Your task to perform on an android device: I wish to make changes to a list of items needed for a swimming competition in swimming competition note
Image 0: 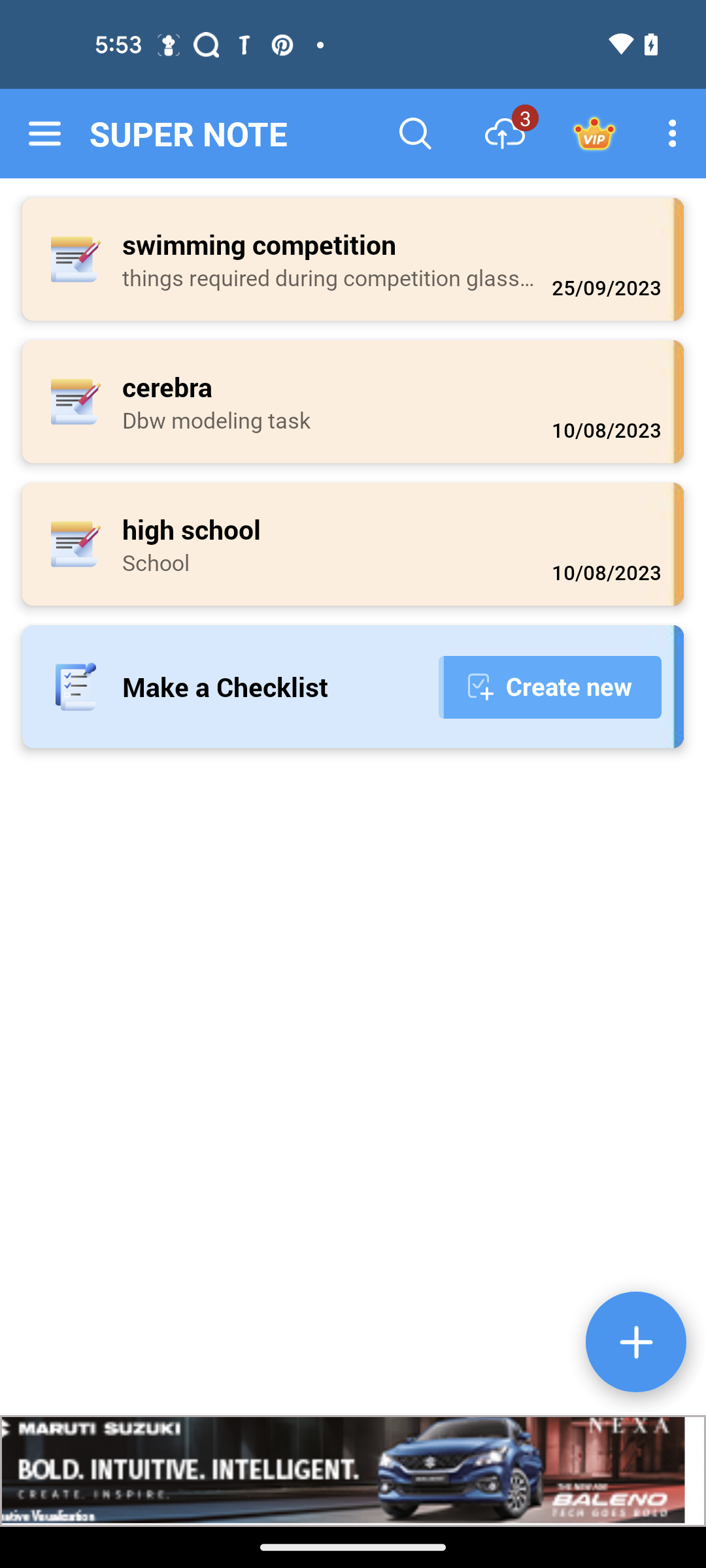
click on the swimming competition note
Step 0: click (337, 244)
Image 1: 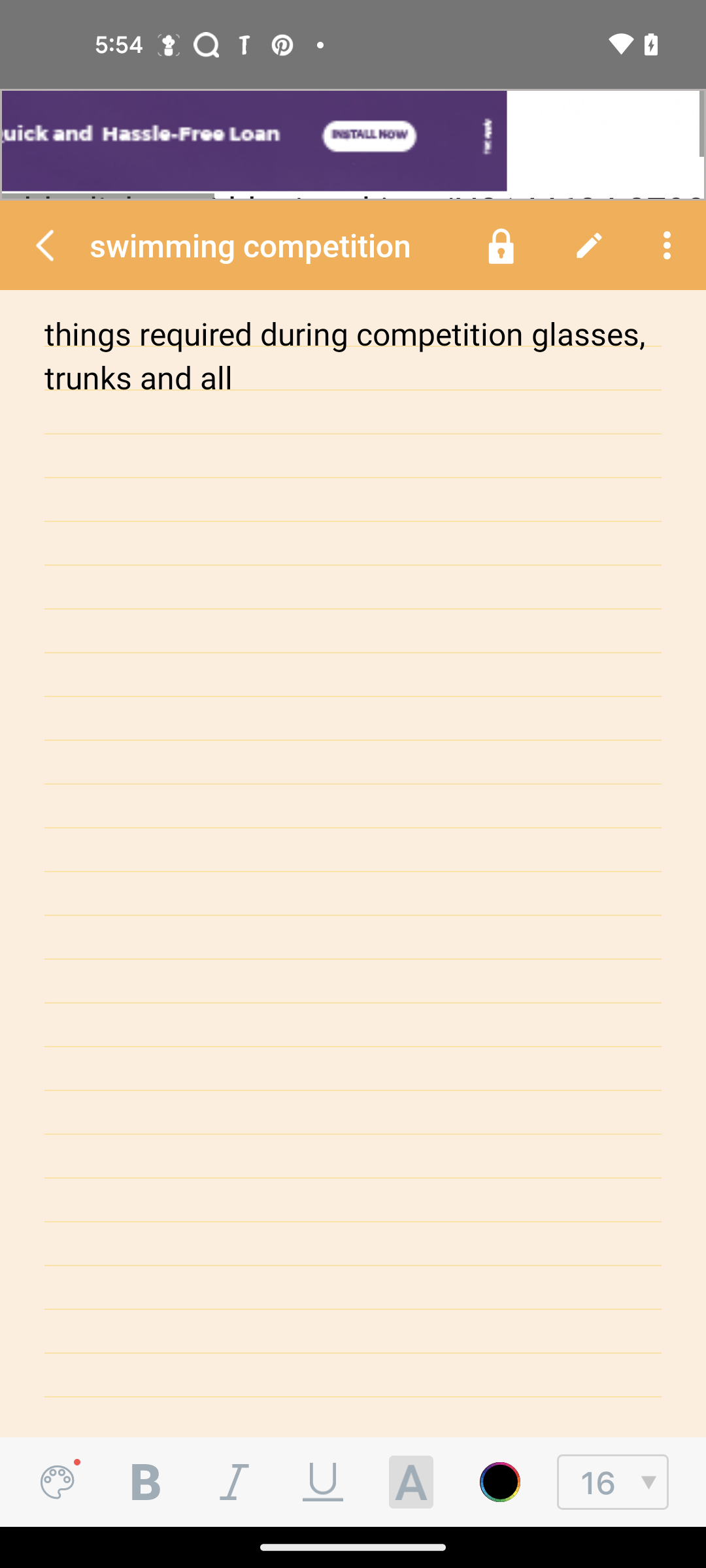
click on the body of note
Step 1: click (353, 864)
Image 2: 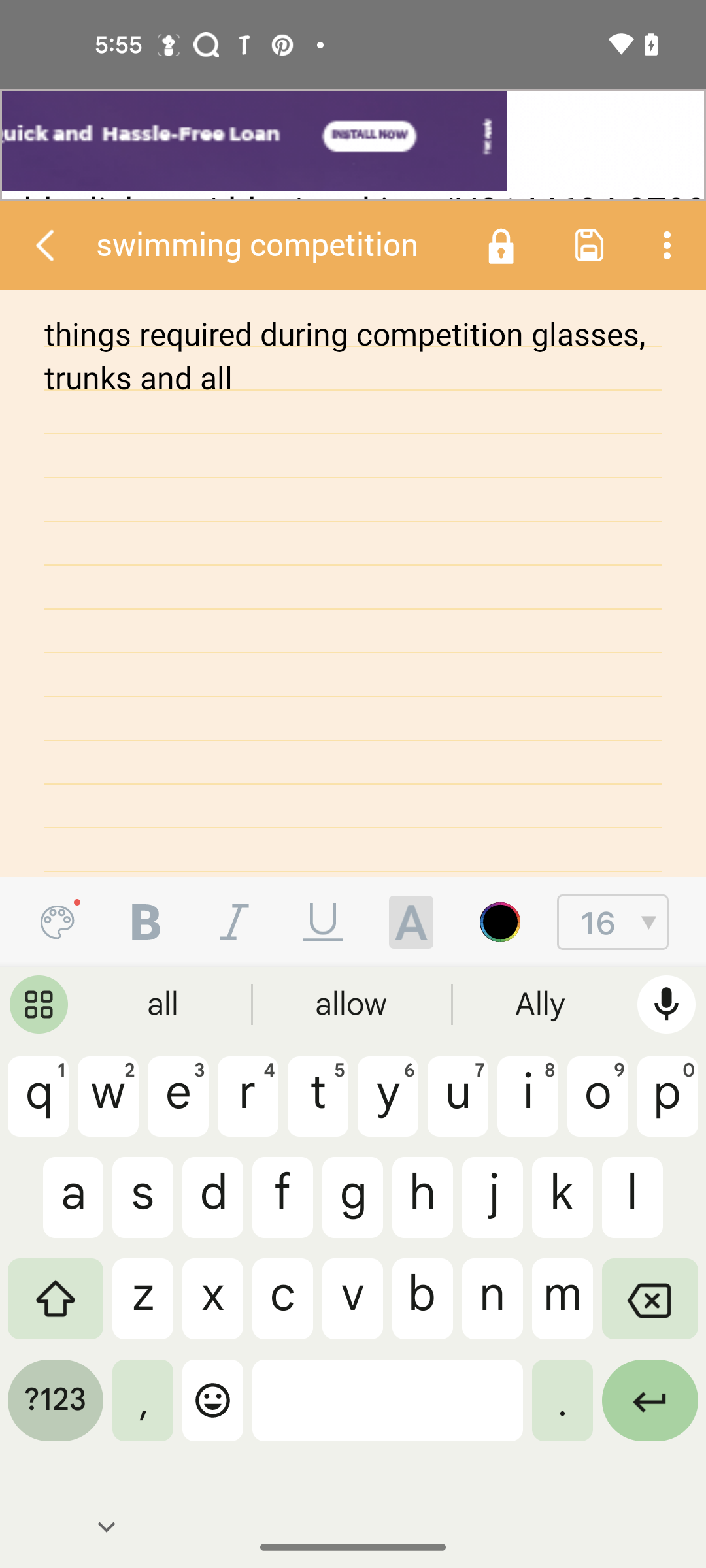
enter item required is glasses , trunks, lotion, towel
Step 2: type "item required is glasses , trunks, lotion, towel"
Image 3: 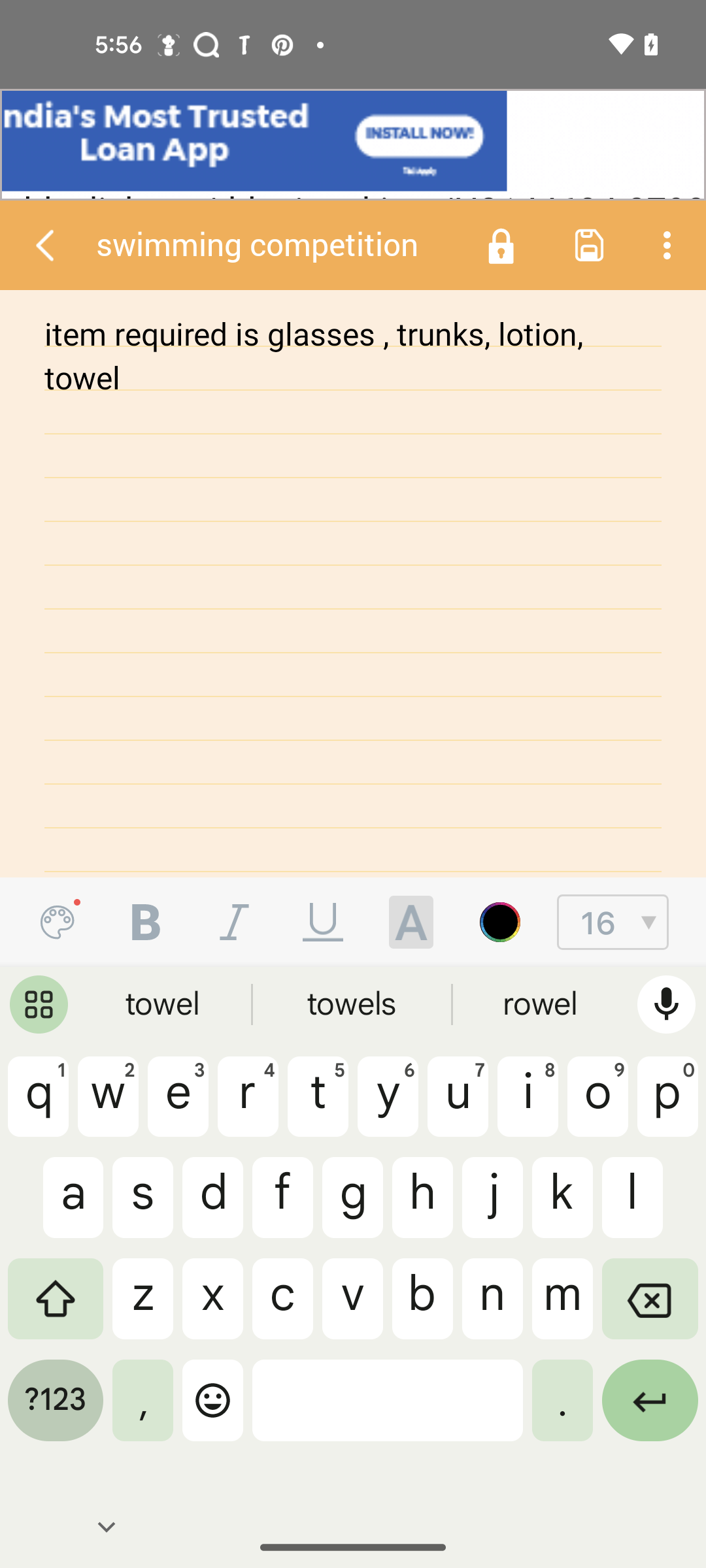
click on the save icon
Step 3: click (589, 245)